Your task to perform on an android device:  Open the Greg app and get the care tips of the plant from the photo taken
Image 0: 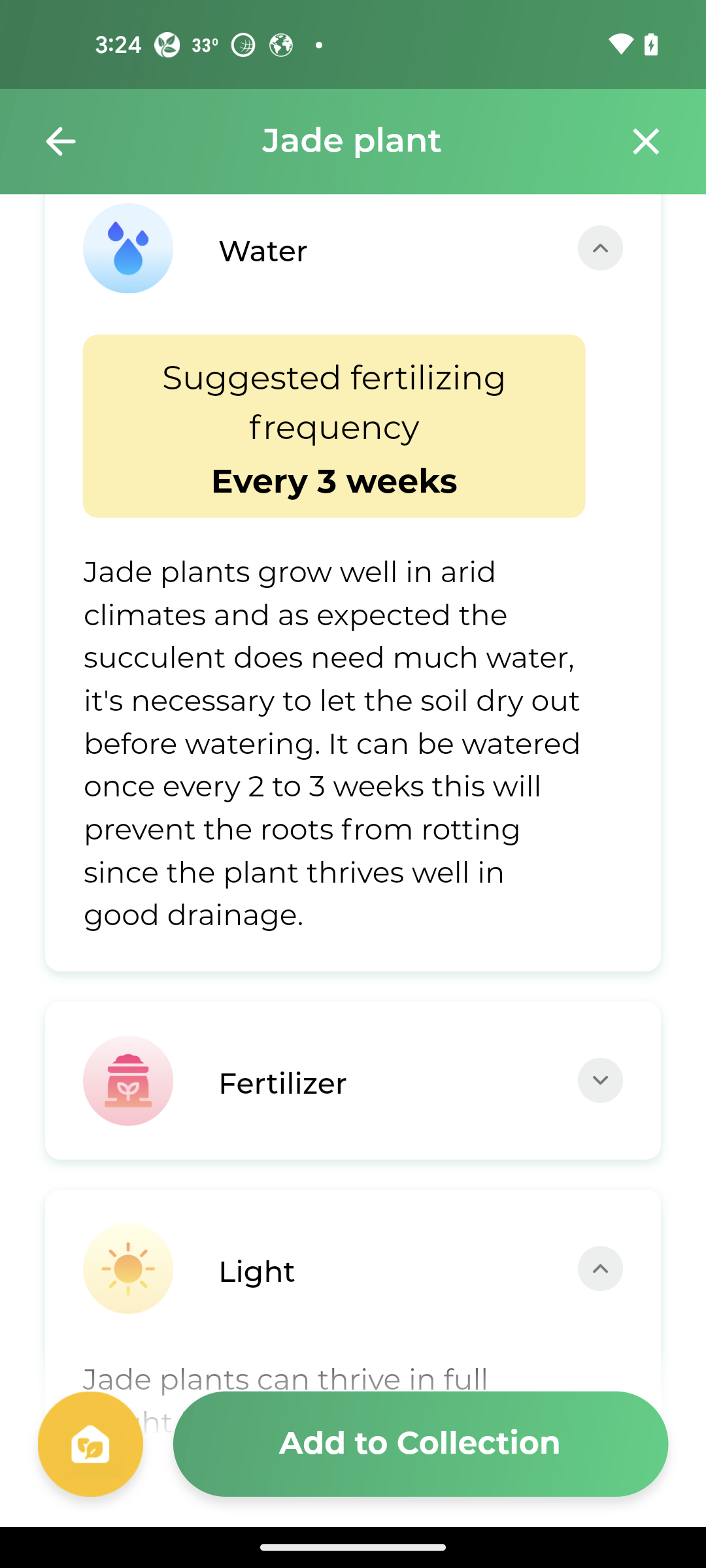
Open the Greg app
Step 0: open app "Greg"
Image 1: 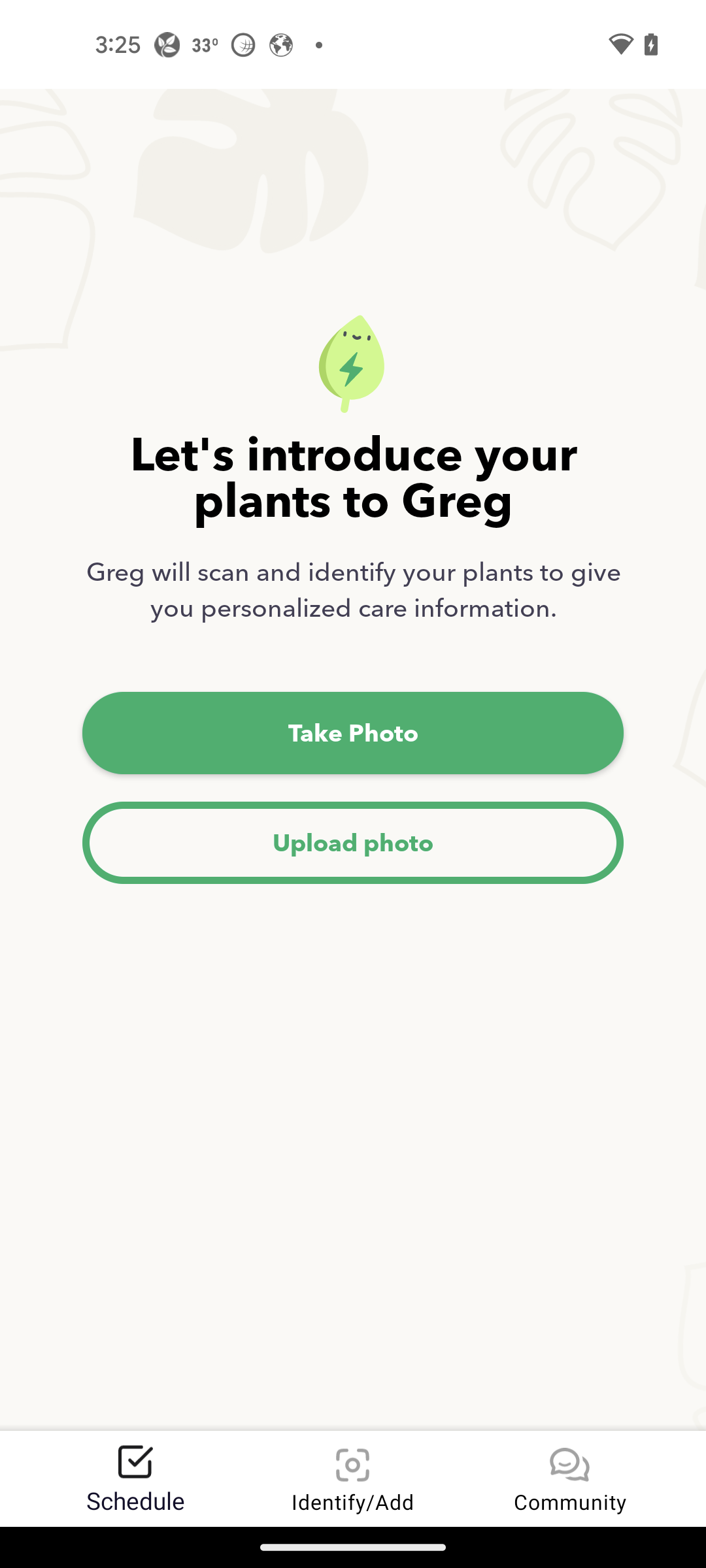
click on take photo
Step 1: click (352, 733)
Image 2: 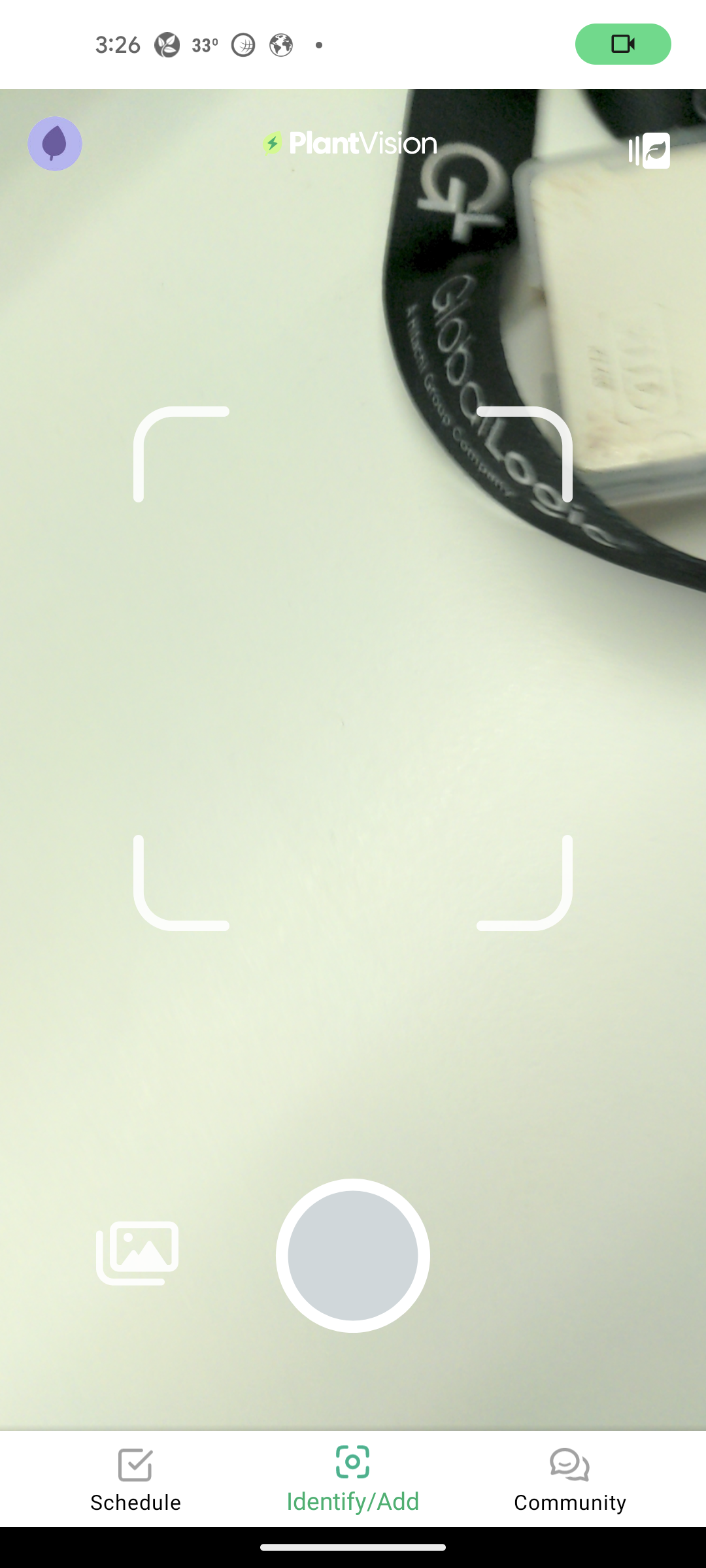
click on shutter button
Step 2: click (353, 1256)
Image 3: 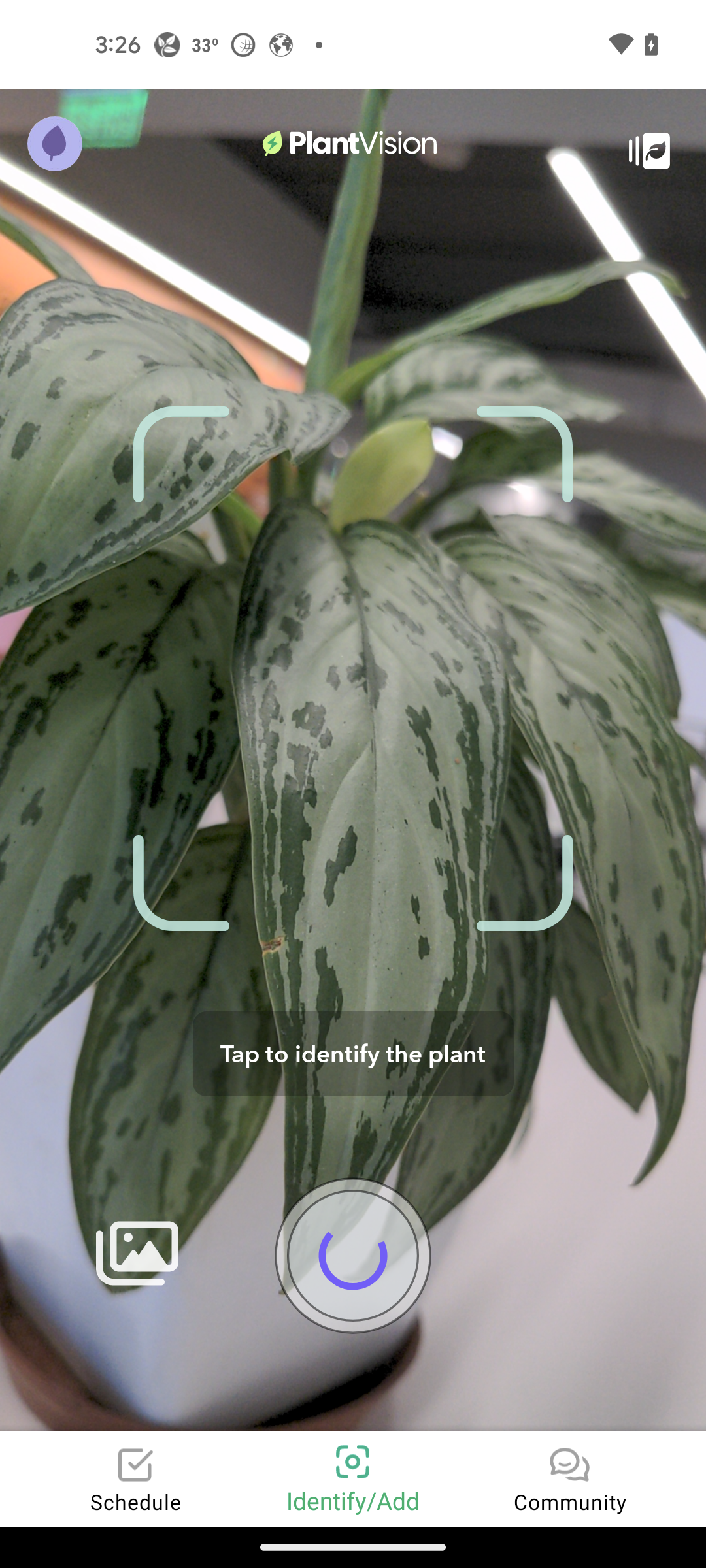
click on shutter button
Step 3: wait
Image 4: 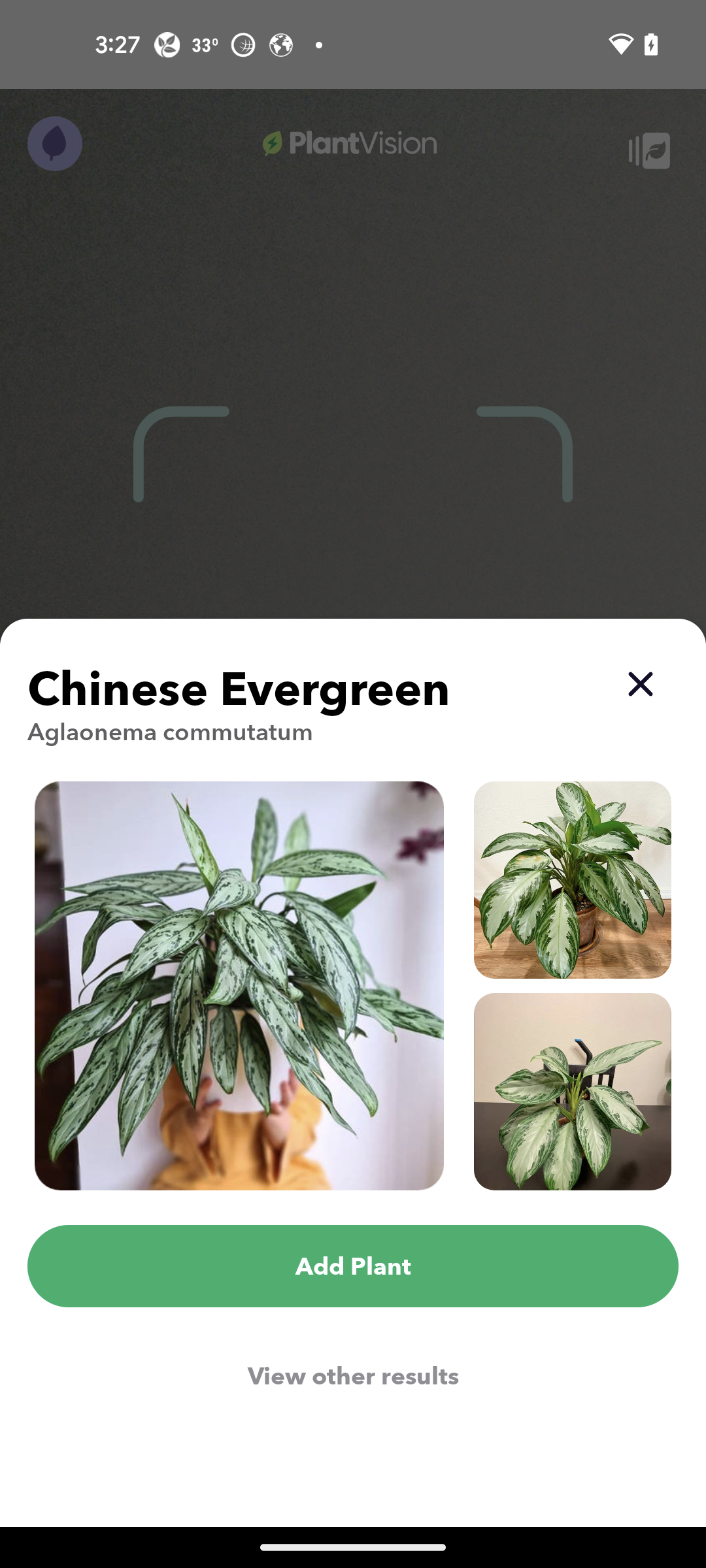
click on view other results
Step 4: click (353, 1375)
Image 5: 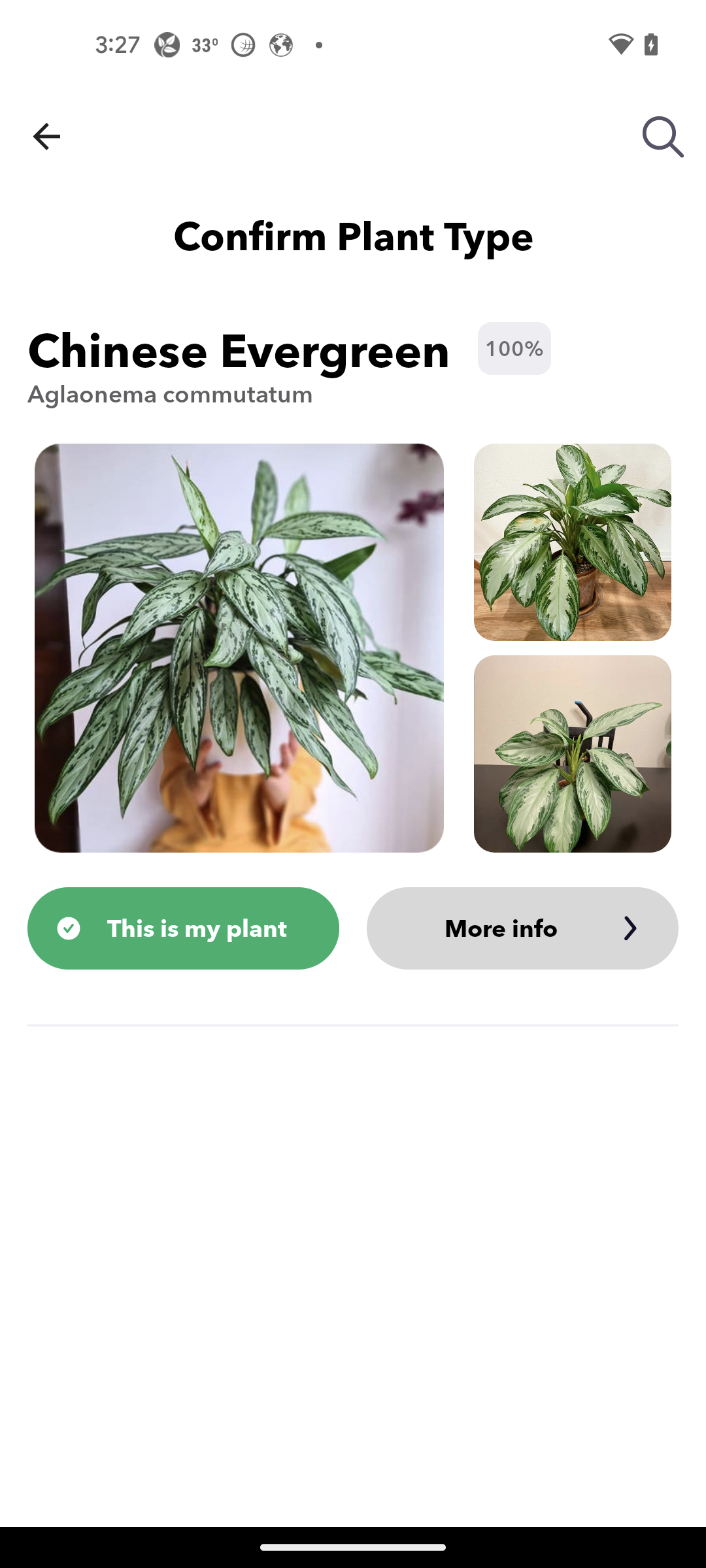
click on more info
Step 5: click (522, 928)
Image 6: 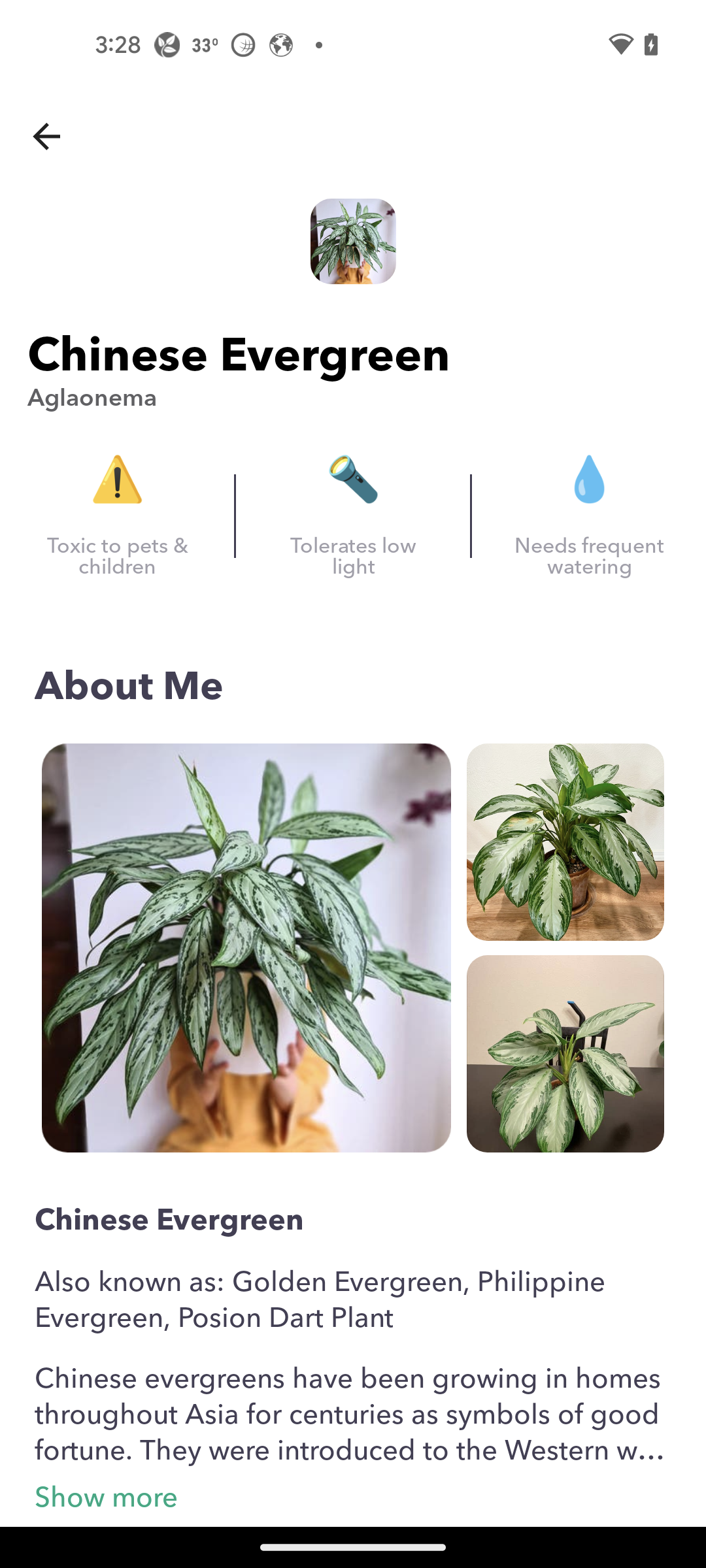
swipe up for care tips
Step 6: scroll down
Image 7: 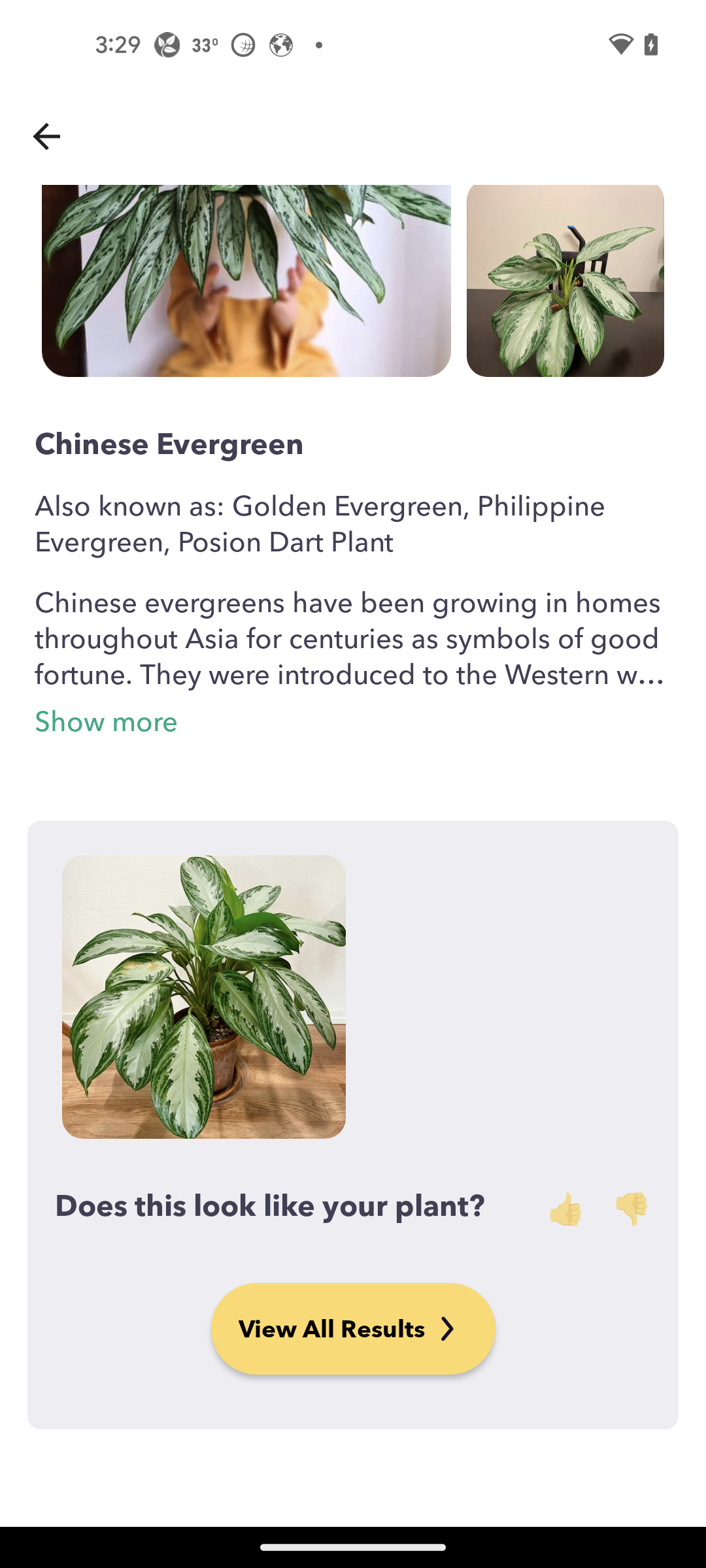
swipe up for care tips
Step 7: scroll down